Your task to perform on an android device: Pause the 10 minutes and 10 seconds timer for me.
Image 0: 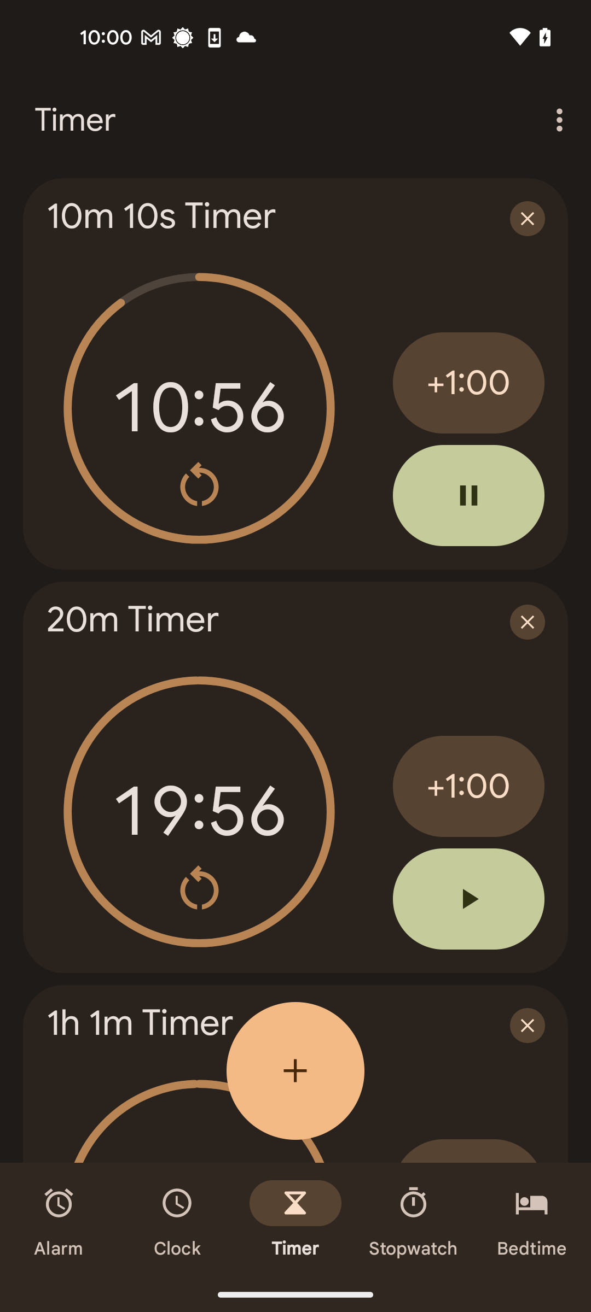
Tap on the pause button of ten minutes timer
Step 0: click (468, 495)